Your task to perform on an android device: Save the current sketch since it appears to be excellent in the Picsart app.
Image 1: 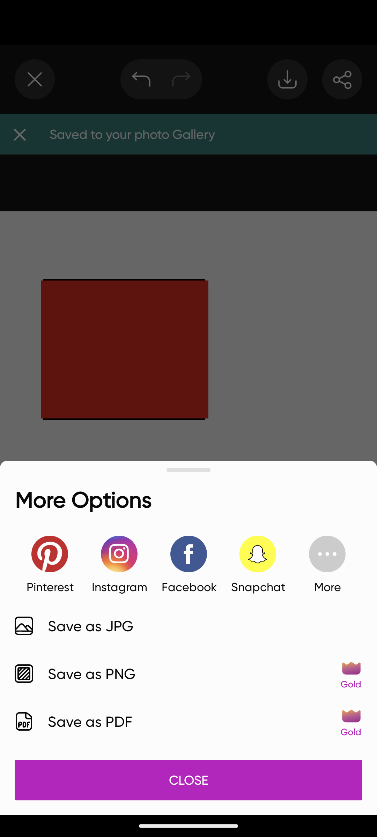
Click on first option
Step 1: click (149, 634)
Image 2: 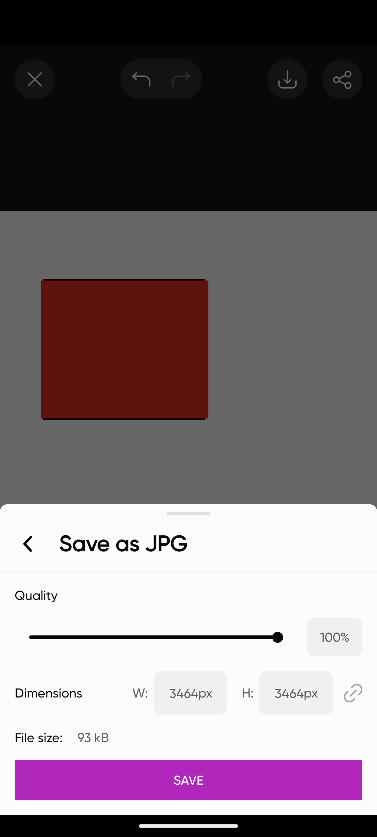
Click on Save
Step 2: click (176, 791)